Your task to perform on an android device: I am going to do grocery shopping, and I don't want to do it again on the same day. Create a note with a list of grocery items, which are flour, butter, milk powder,Milk corn meal, maple syrup, stevia, and brown sugar, in the Keep Notes app.
Image 0: 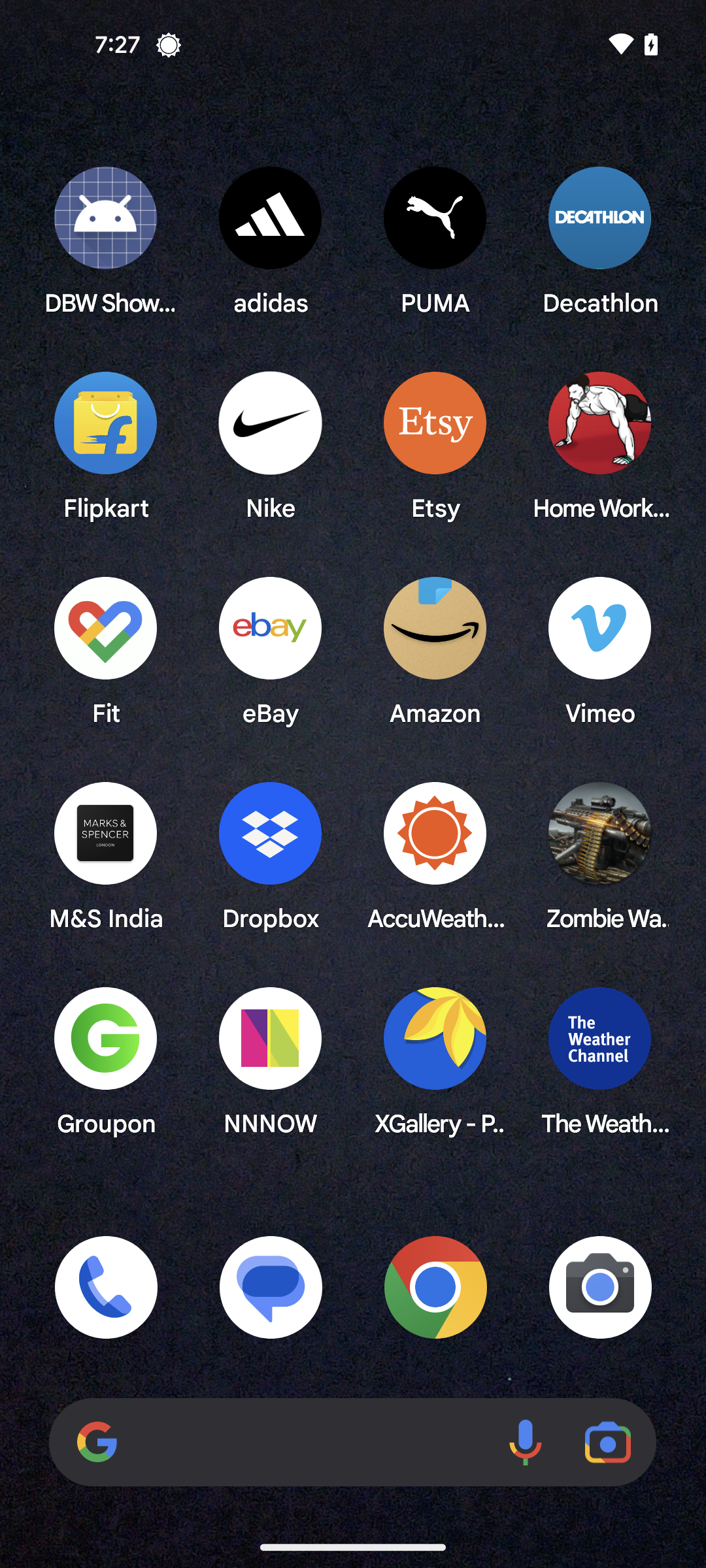
Open the Keep Notes app
Step 0: open app "Keep Notes"
Image 2: 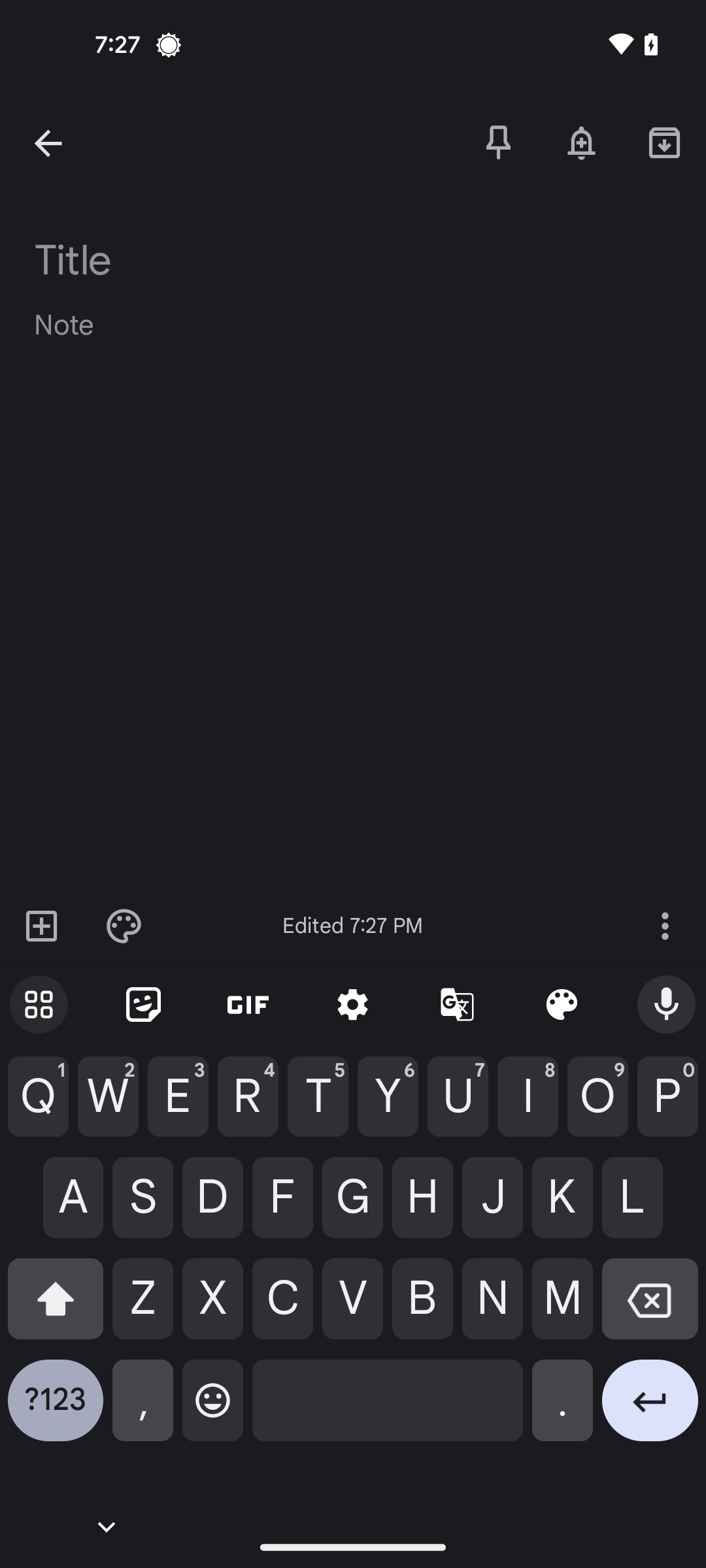
Type the flour, butter, milk powder,Milk corn meal, maple syrup, stevia sugar ,brown sugar as the list
Step 2: type "flour, butter, milk powder,Milk corn meal, maple syrup, stevia, and brown sugar,"
Image 3: 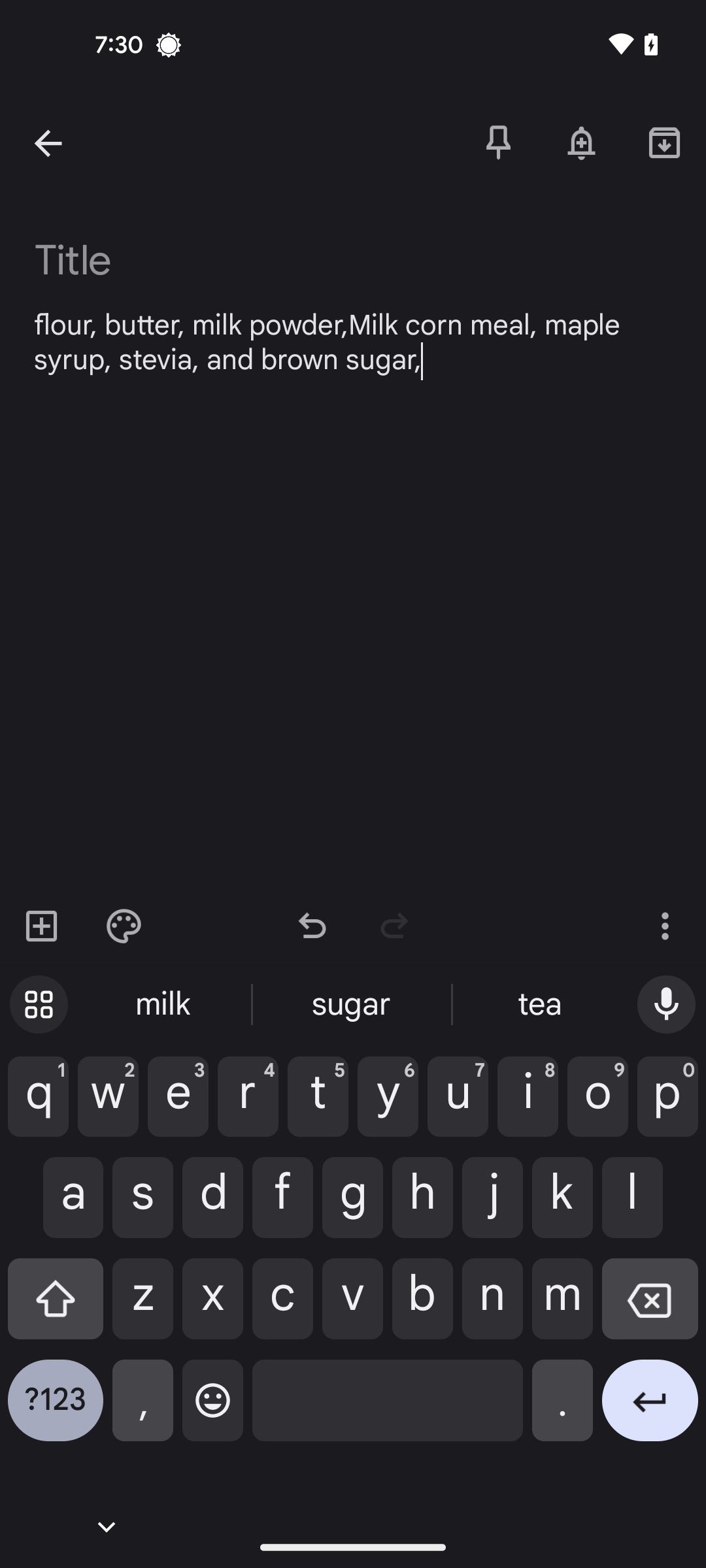
Go to the title tab
Step 3: click (180, 255)
Image 4: 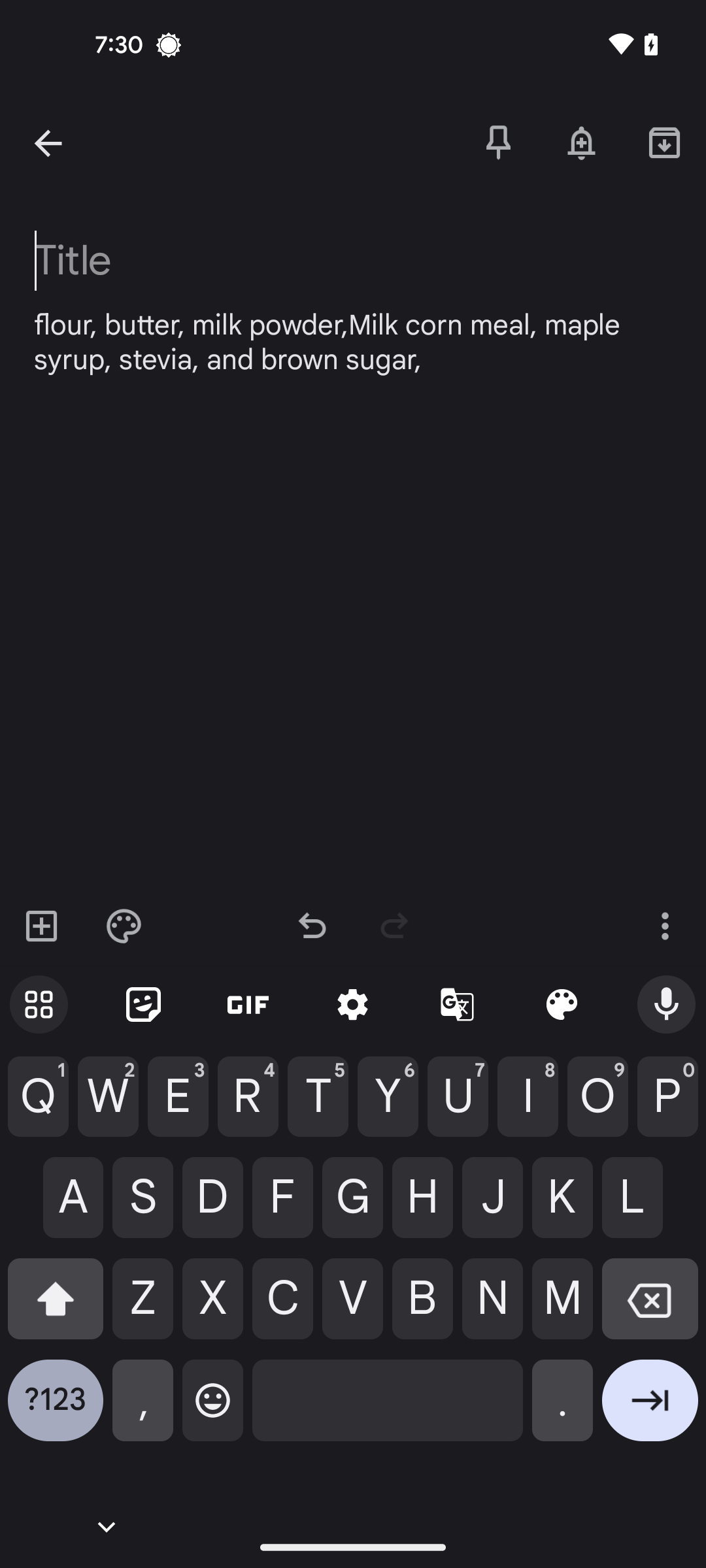
Add the title as Grocery list
Step 4: type "Grocery list"